Your task to perform on an android device: My favorite shoe brand is Kalenji, so look for the women's walking shoes with Kalenji in the brand filter in the Decathlon app.
Image 0: 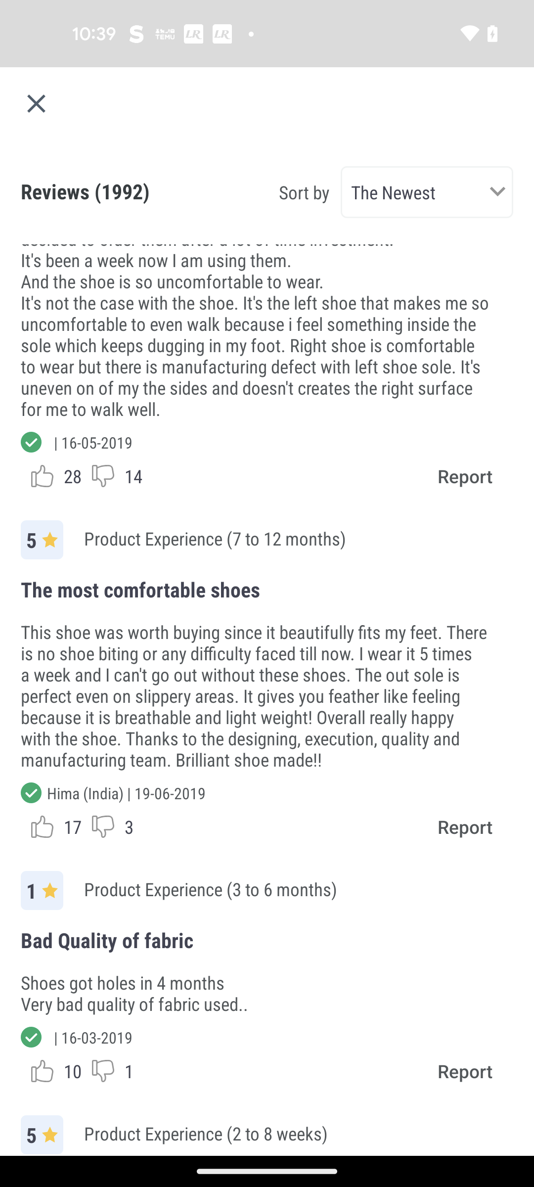
Go back to the previous screen
Step 0: press back button
Image 1: 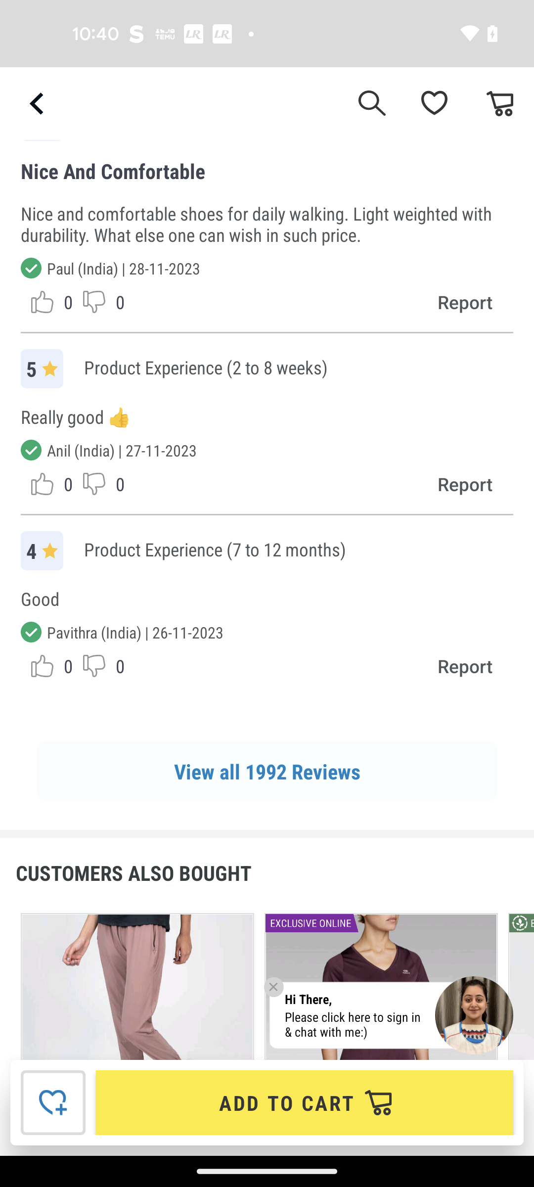
Go back to the previous screen
Step 1: press back button
Image 2: 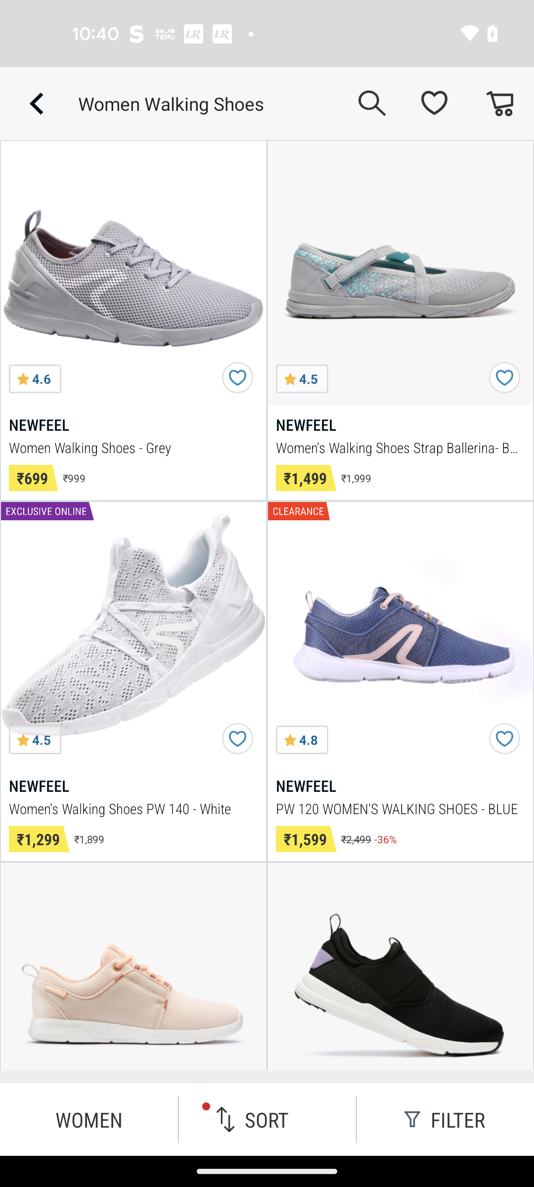
Click on the FILTER at the bottom right corner of the screen
Step 2: click (445, 1119)
Image 4: 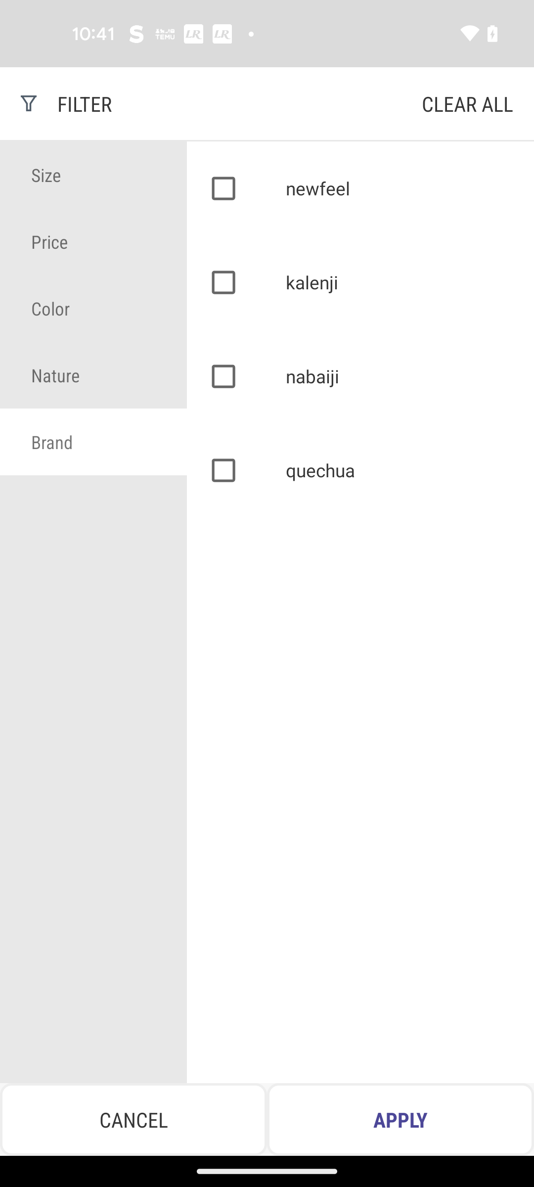
Select Kalenji brand
Step 4: click (225, 280)
Image 5: 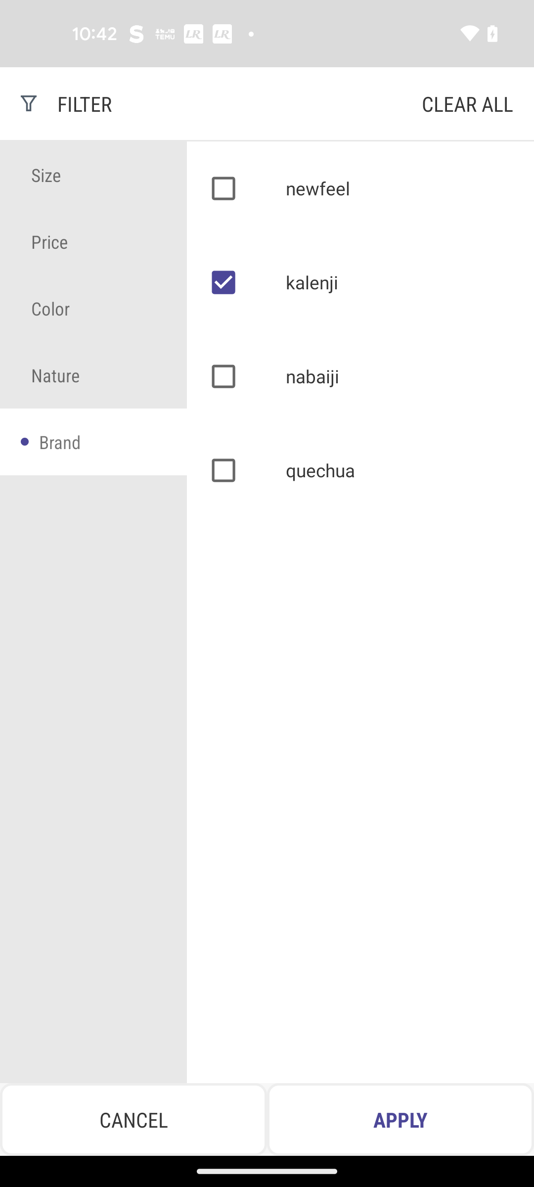
Click on the APPLY button
Step 5: click (400, 1119)